Your task to perform on an android device: One of my friends is using Tarmak shoes, and I am finding them more comfortable. Look for shoes with the brand filter of Tarmak in the Decathlon app.
Image 0: 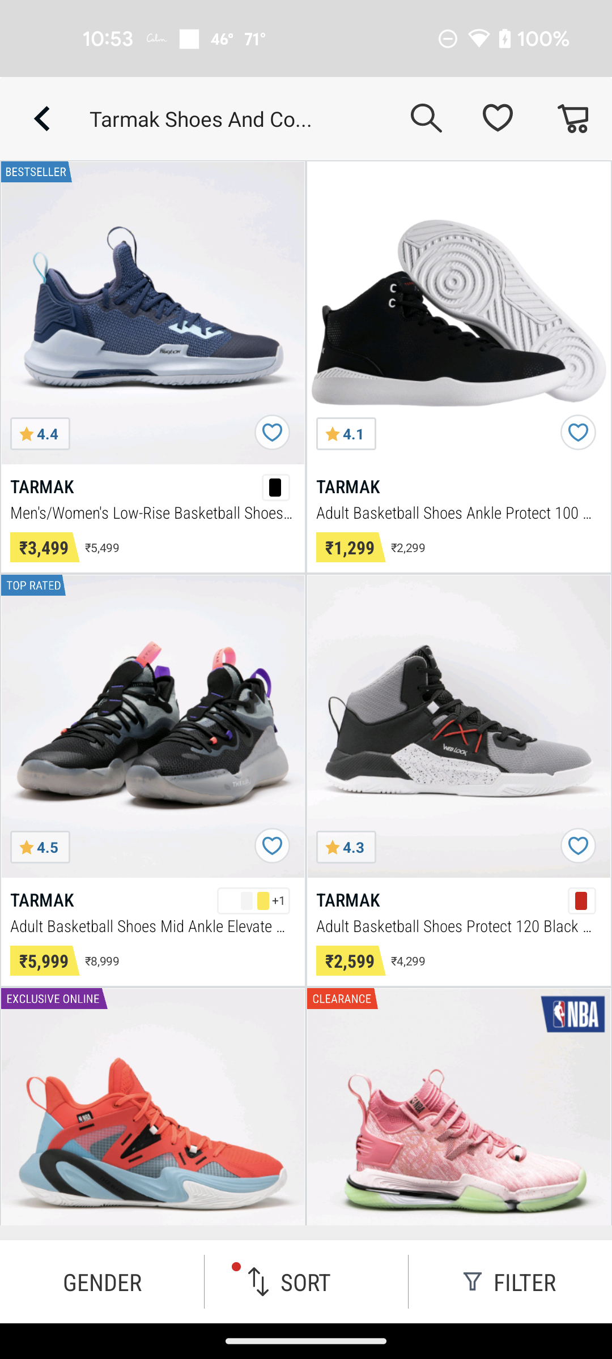
Tarmak shoes, and  comfortable.
Step 0: scroll down
Image 1: 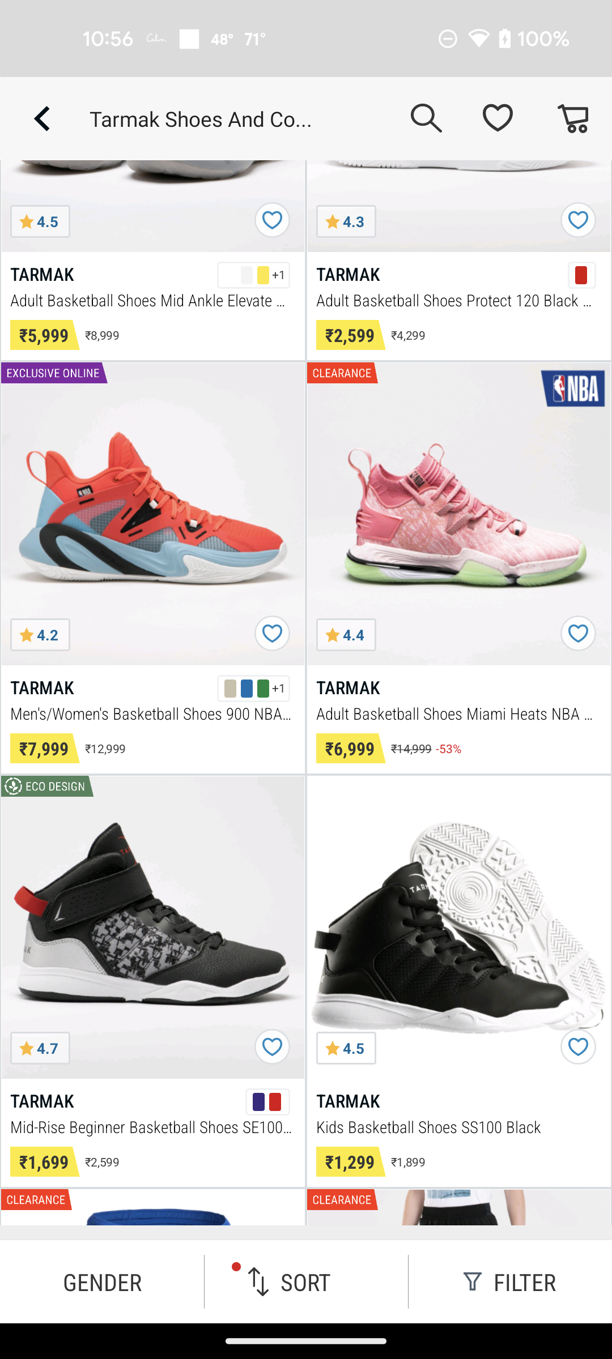
Tarmak shoes, and  comfortable.
Step 1: scroll down
Image 2: 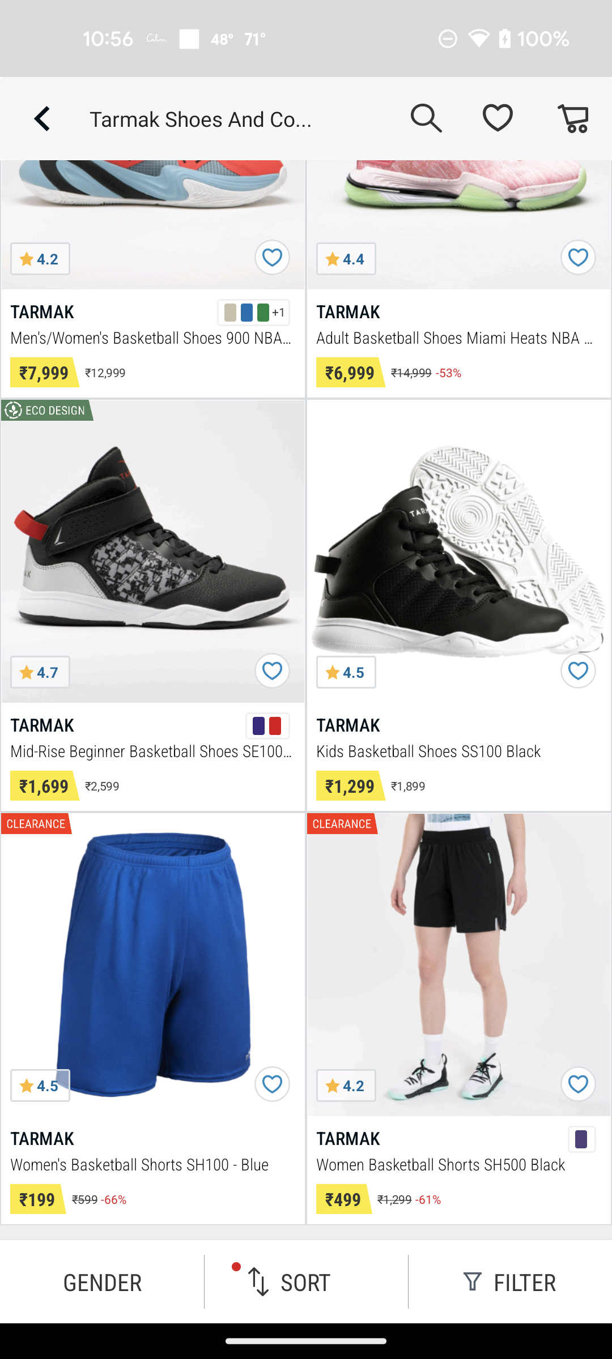
Tarmak shoes, and  comfortable.
Step 2: scroll down